Your task to perform on an android device: Because of my hectic schedule, I use CruiseMapper to search for the Cruise Schedule of ACL American Eagle for a seven-day cruise vacation from Charleston to Jacksonville in November month.
Image 0: 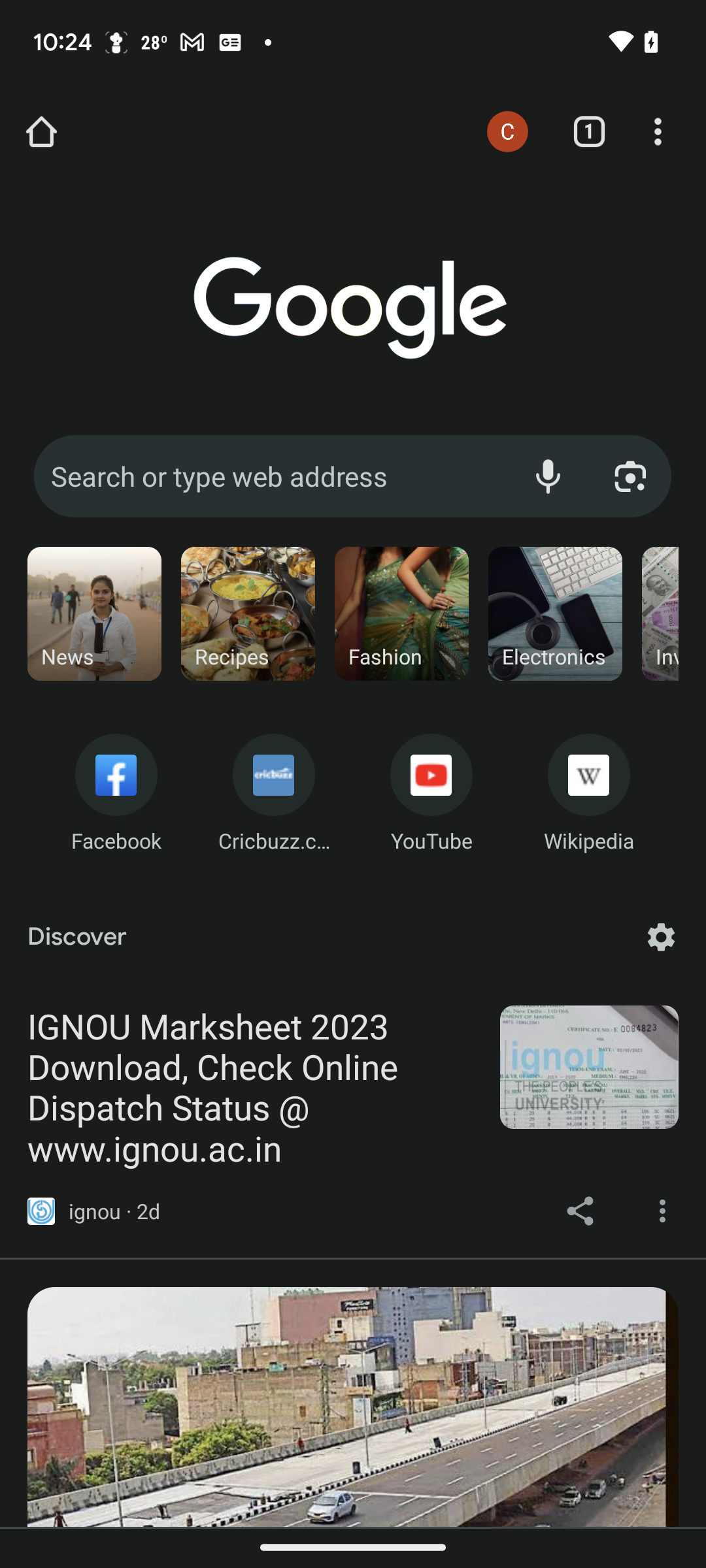
Open the CruiseMapper app
Step 0: open app "CruiseMapper"
Image 1: 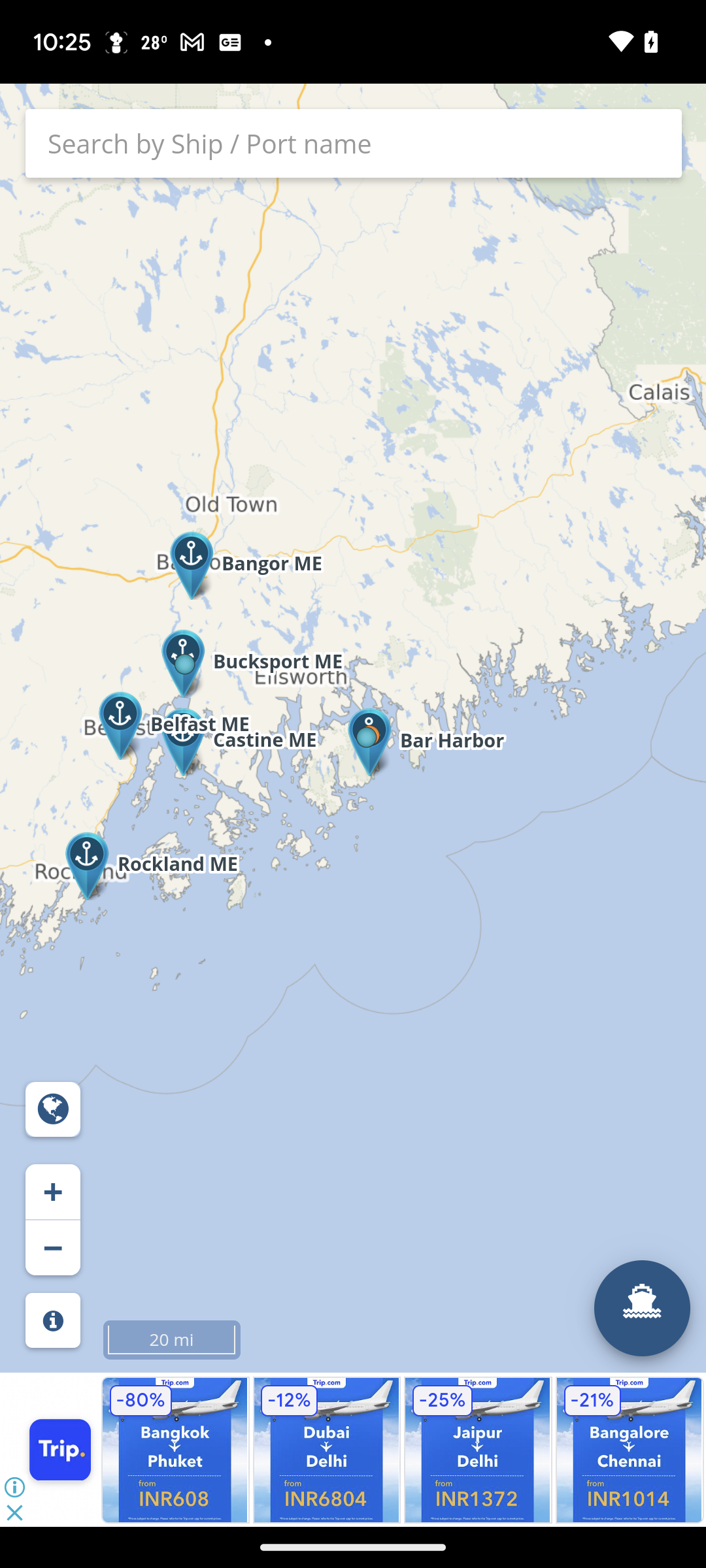
Click on the search bar at the top of the screen
Step 1: click (352, 135)
Image 2: 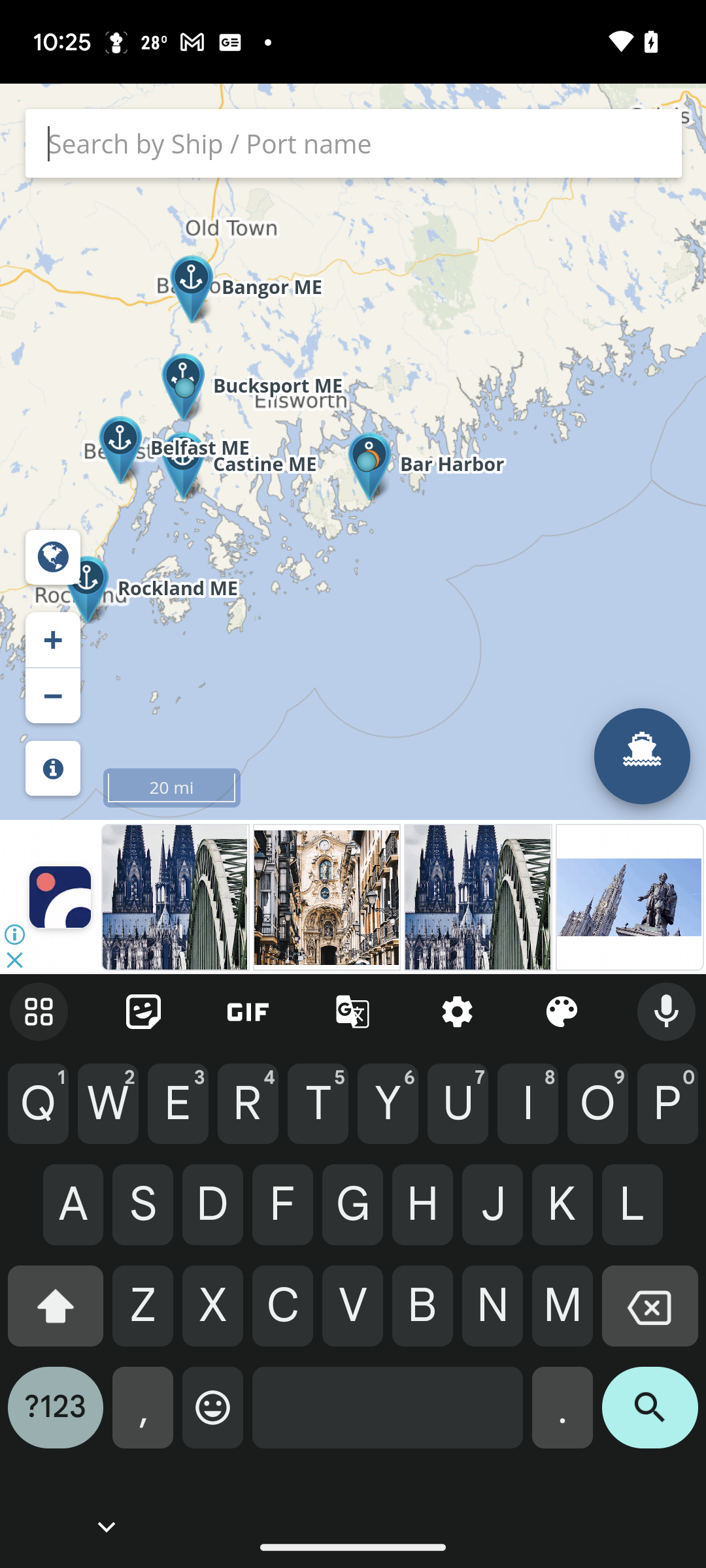
Search for ACL American Eagle cruise
Step 2: type "ACL American Eagle"
Image 4: 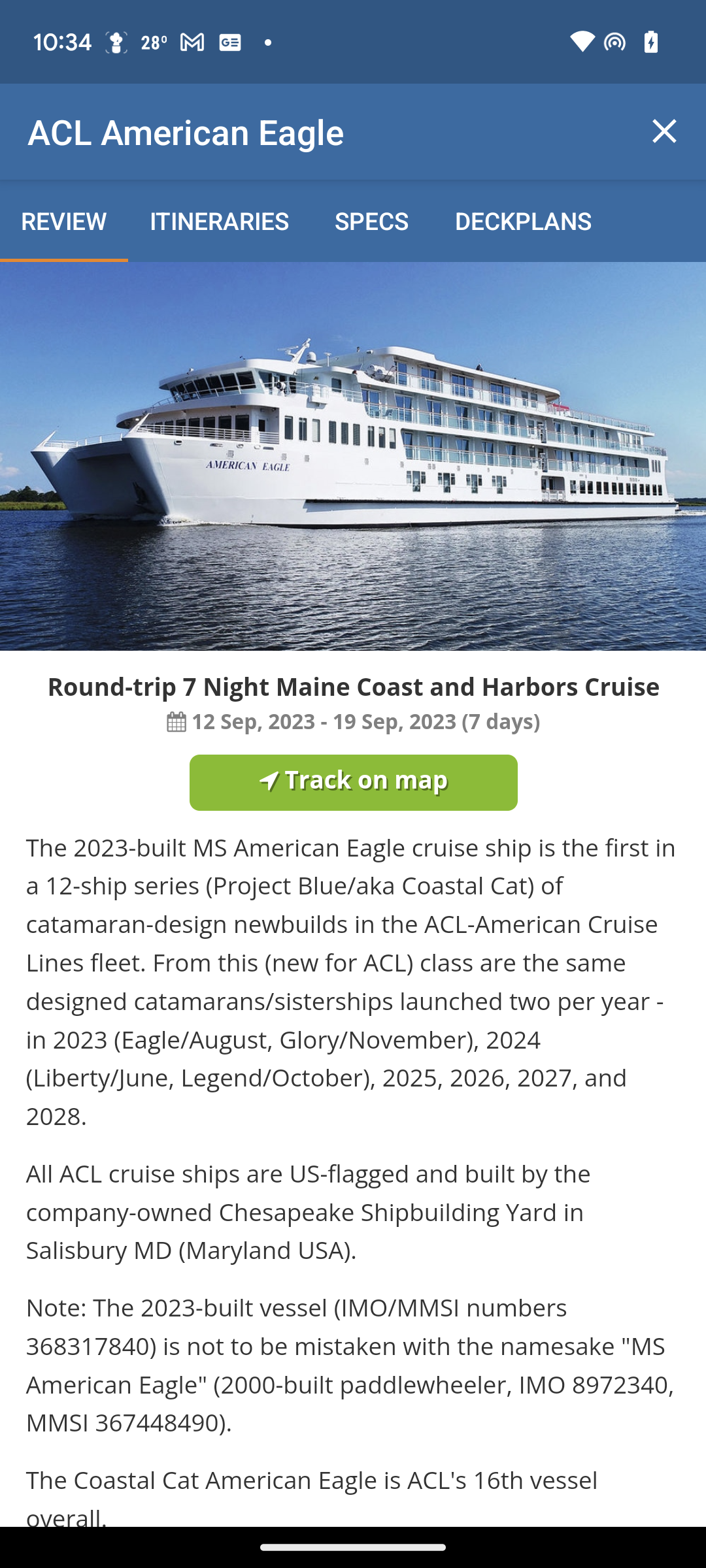
Click on the itineraries tab
Step 4: click (219, 220)
Image 5: 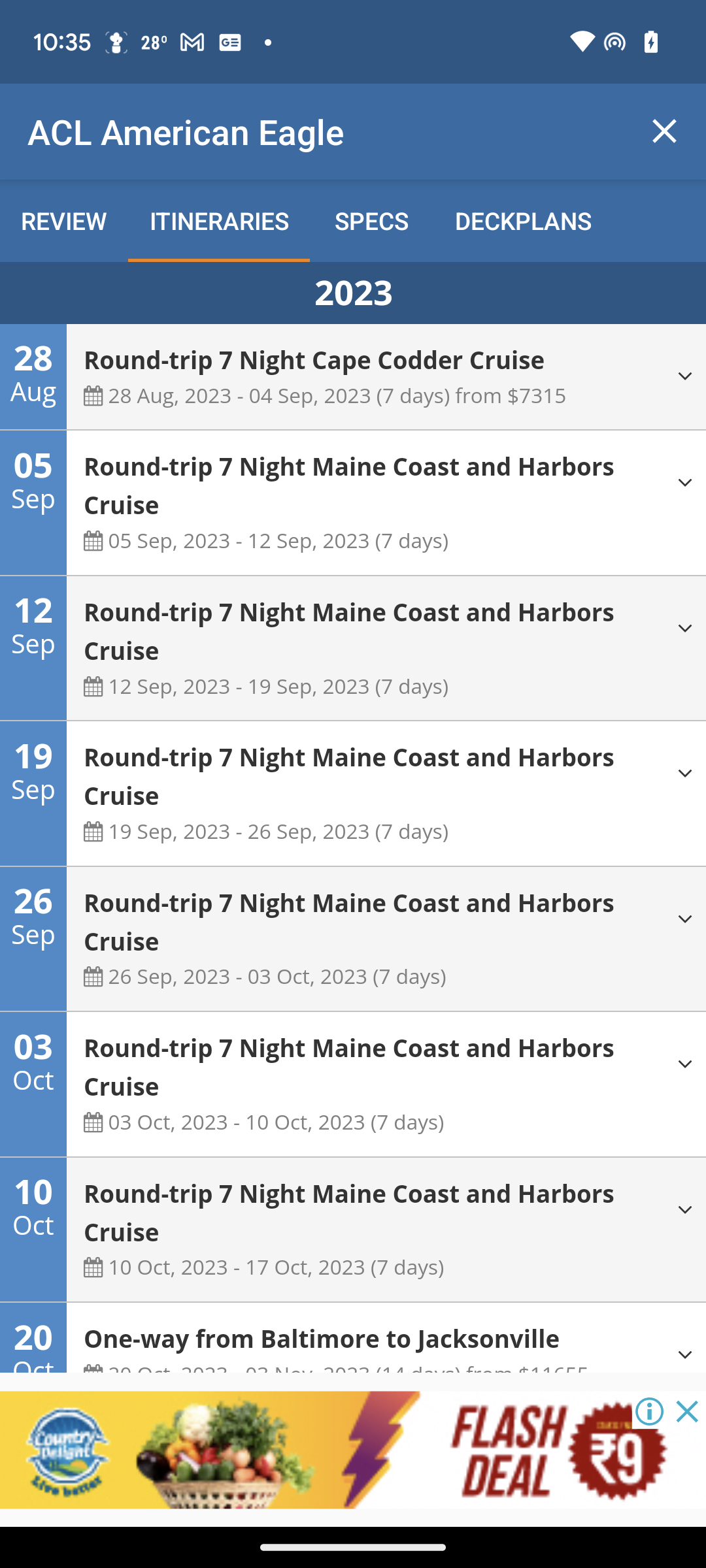
Swipe up to view the November month itineraries
Step 5: scroll down